Your task to perform on an android device: Open All trails app, search for trails near Zip code 98101 and sort by distance Up to 40 miles then set the difficulty filter to "Hard
Image 0: 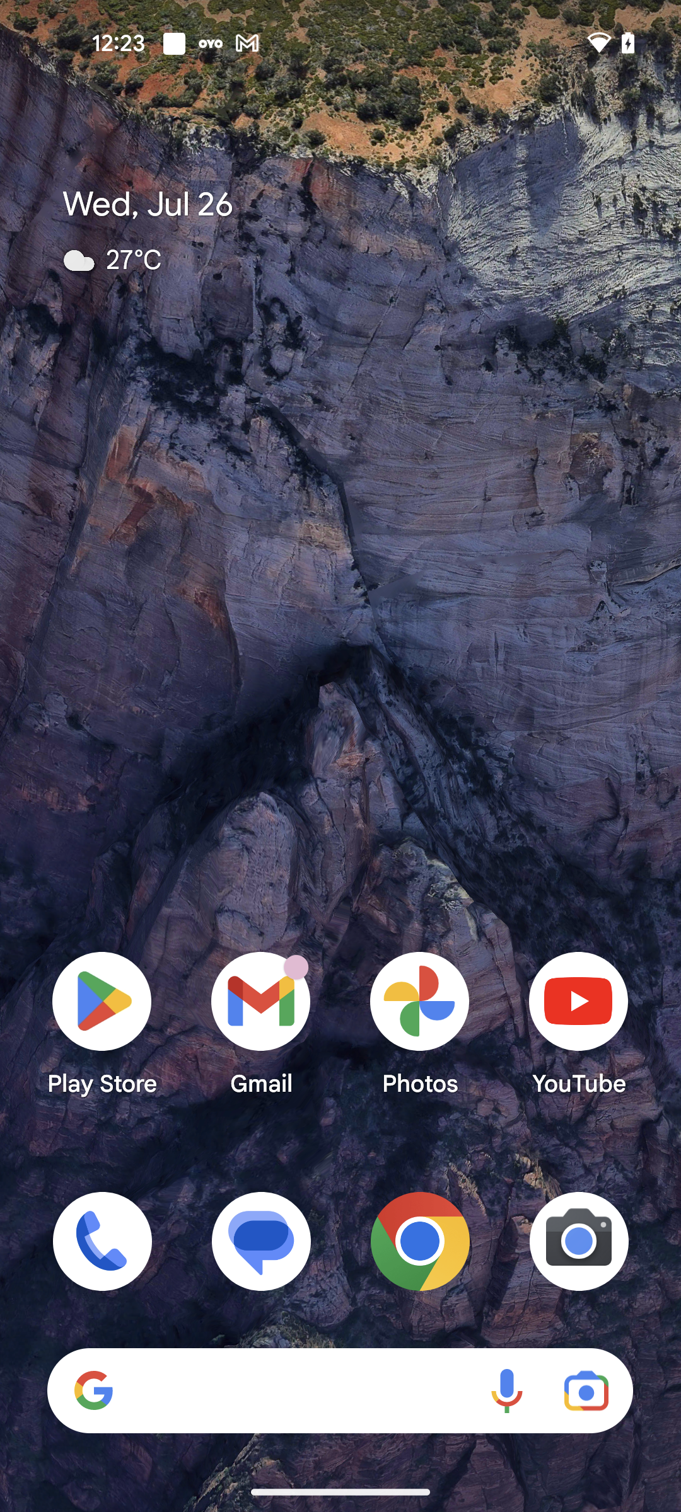
Open All trails app
Step 0: open app "AllTrails"
Image 1: 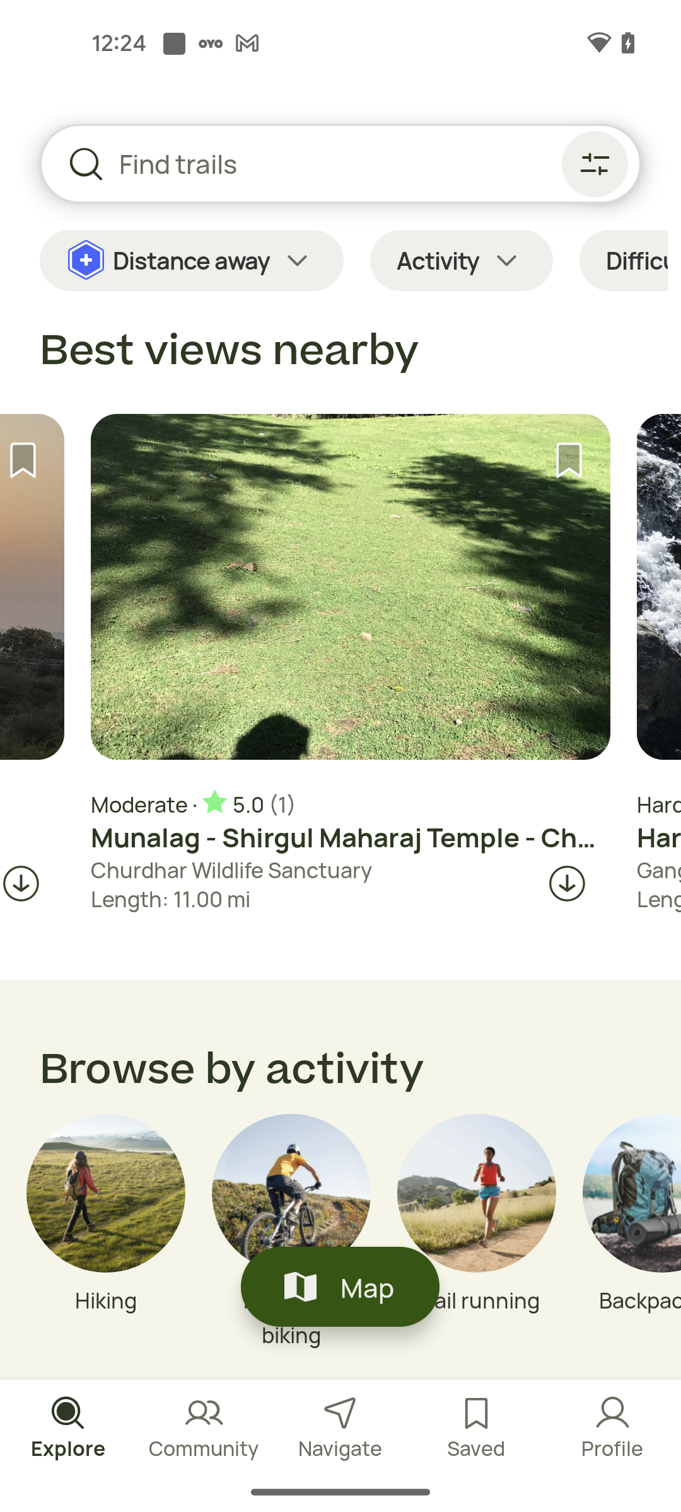
Go to the search bar
Step 1: click (147, 164)
Image 2: 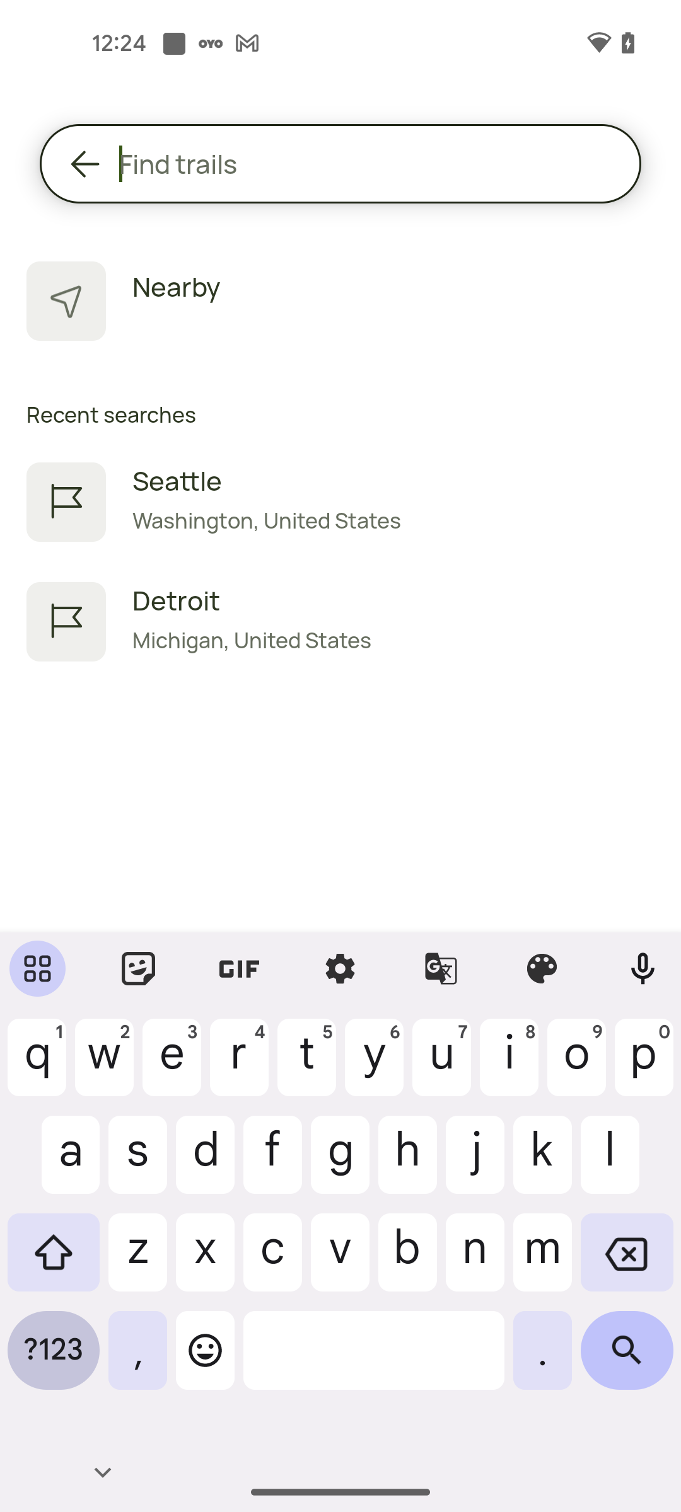
Search for Zip code 98101
Step 2: type "98101"
Image 3: 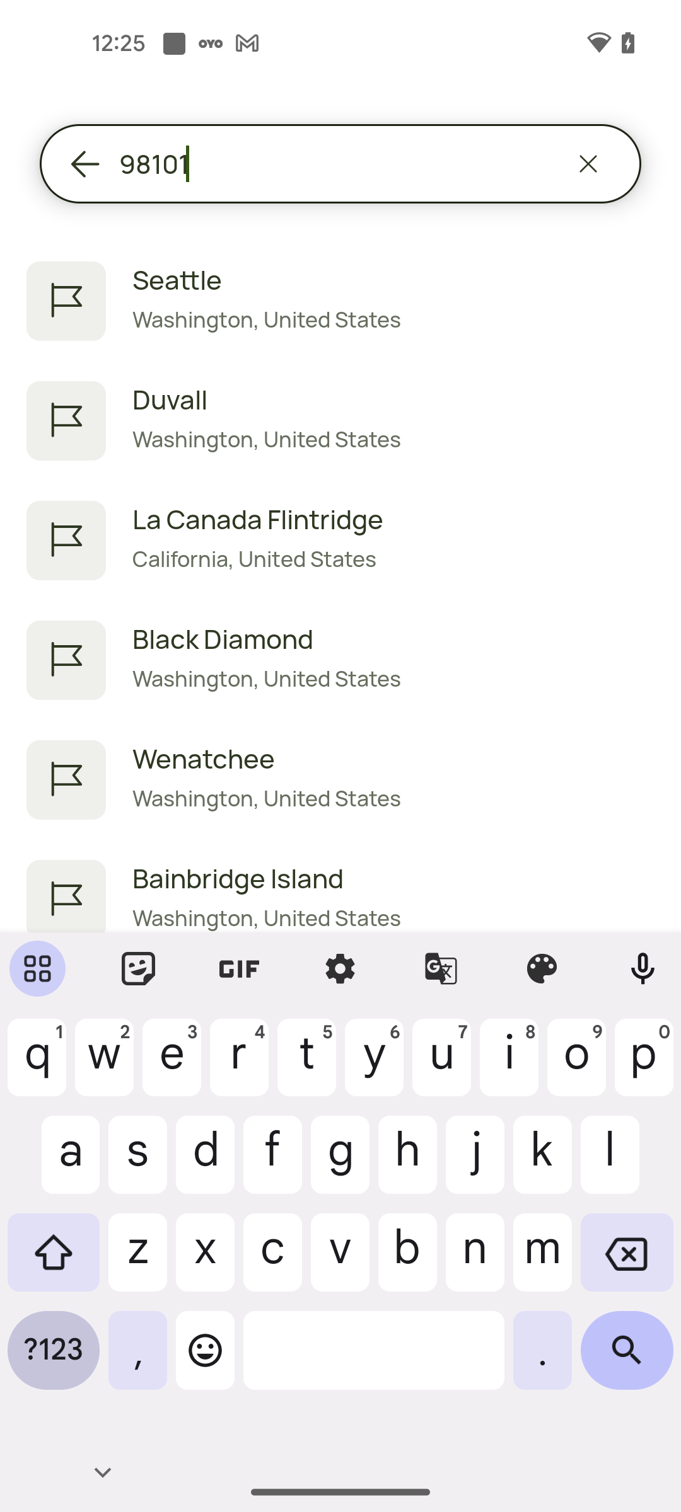
Click on the First Search result
Step 3: click (393, 280)
Image 4: 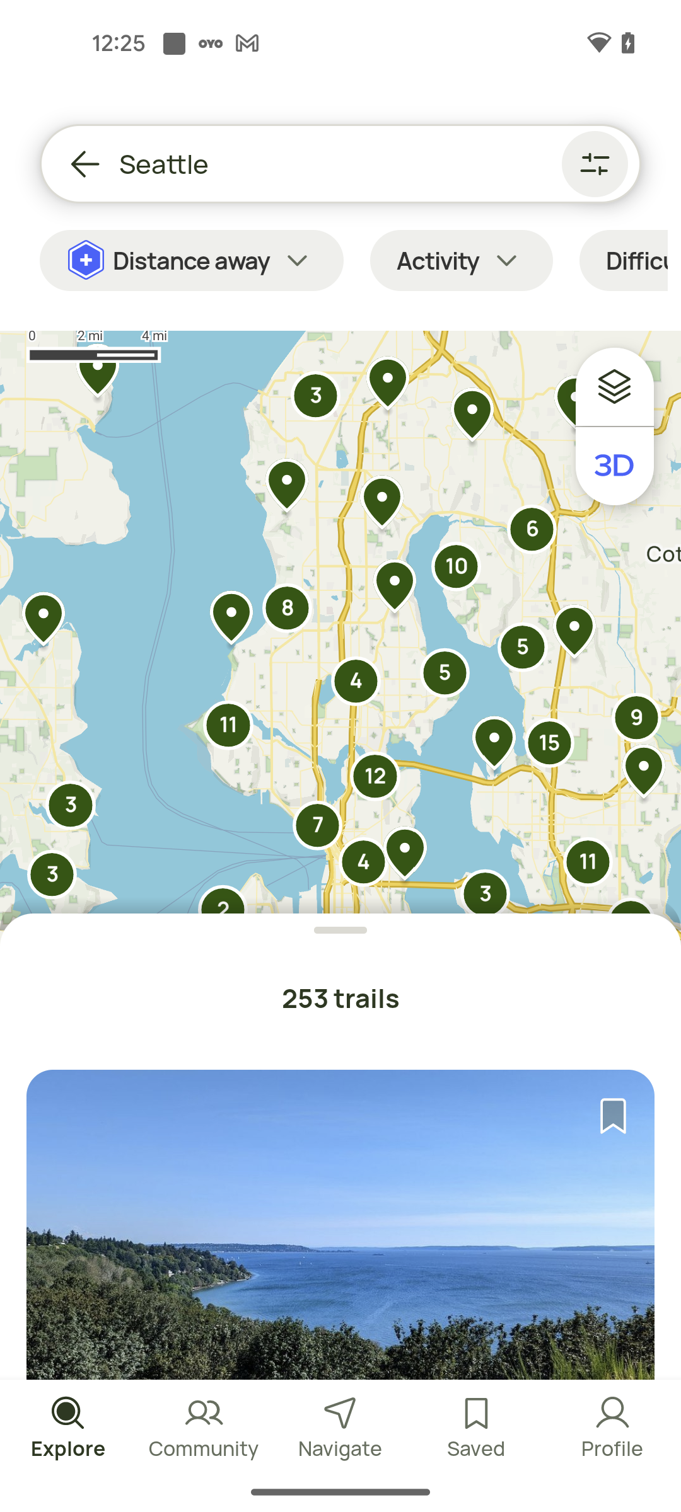
Click on the Filters icon at the top right corner of the screen
Step 4: click (593, 160)
Image 5: 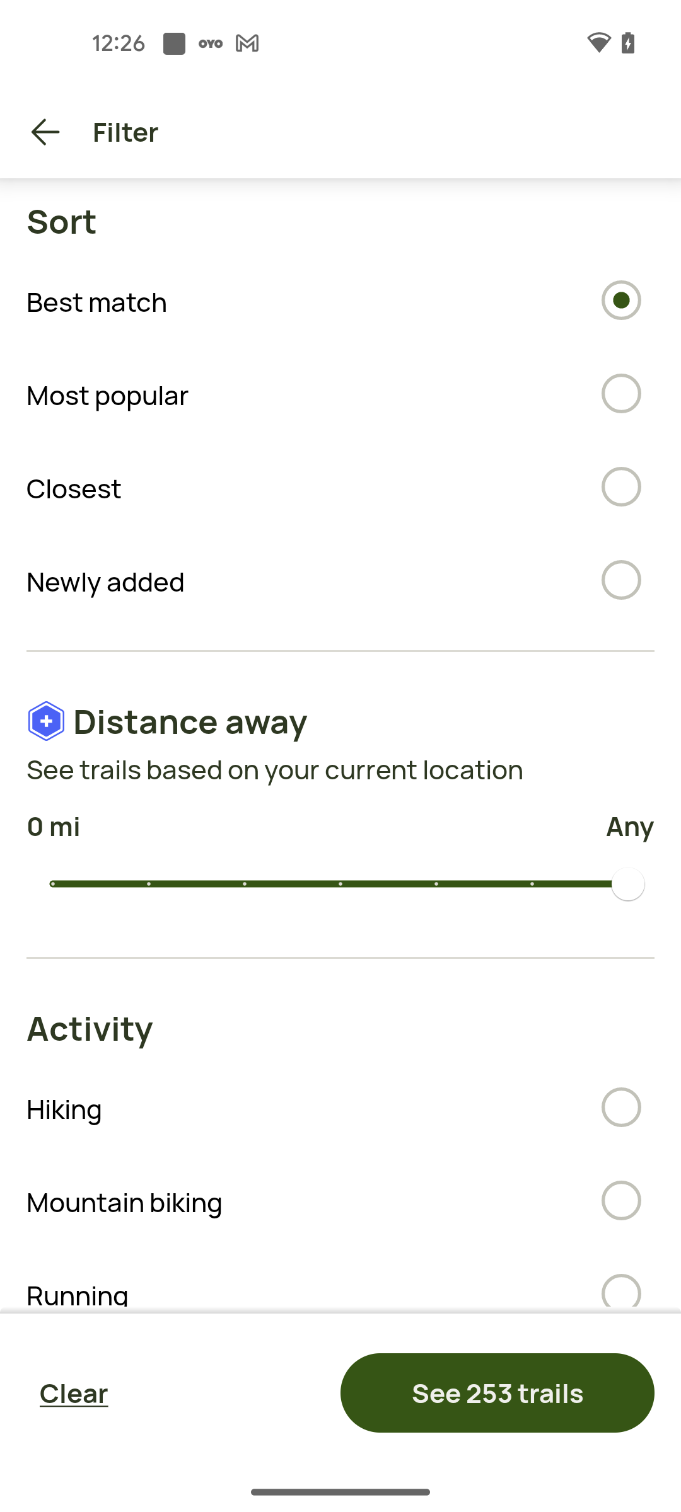
Set the trails distance up to 40 miles
Step 5: click (436, 884)
Image 6: 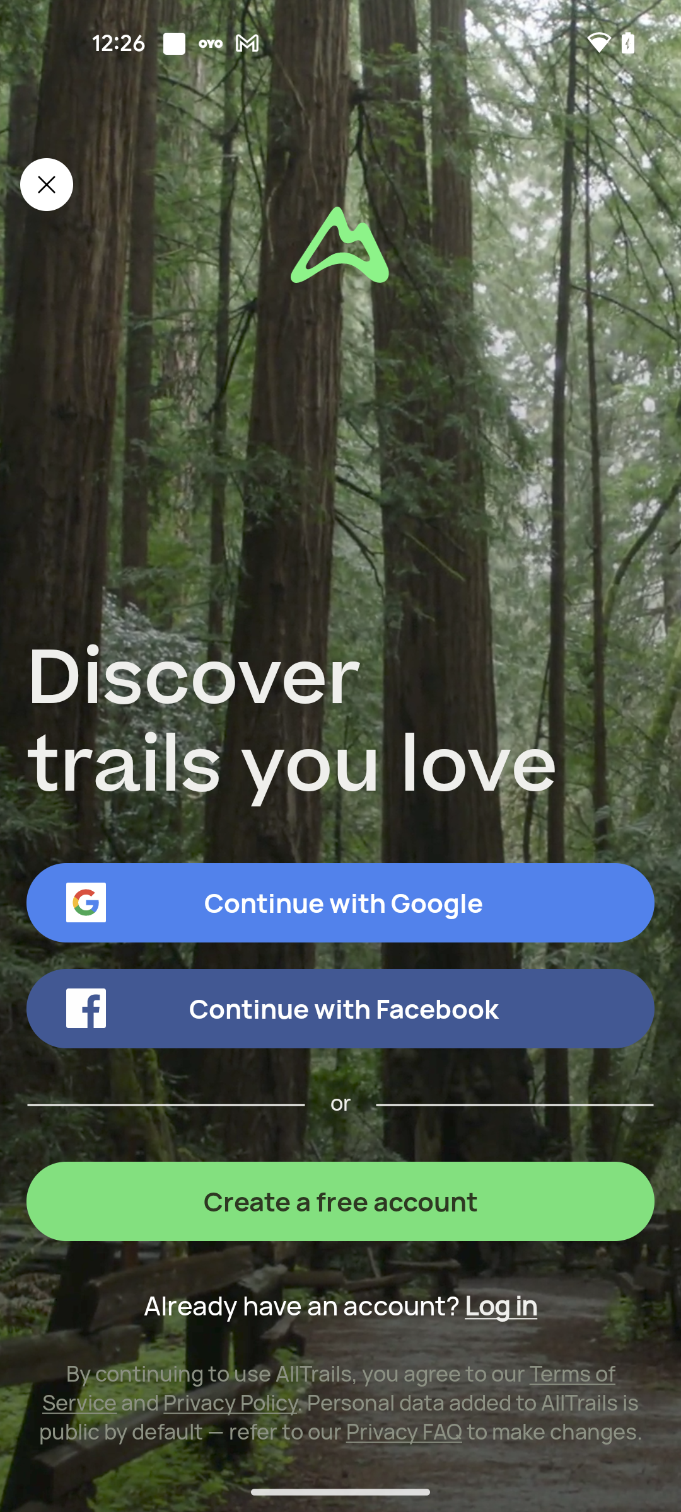
Click on the close icon at the top left corner of the screen
Step 6: click (46, 184)
Image 7: 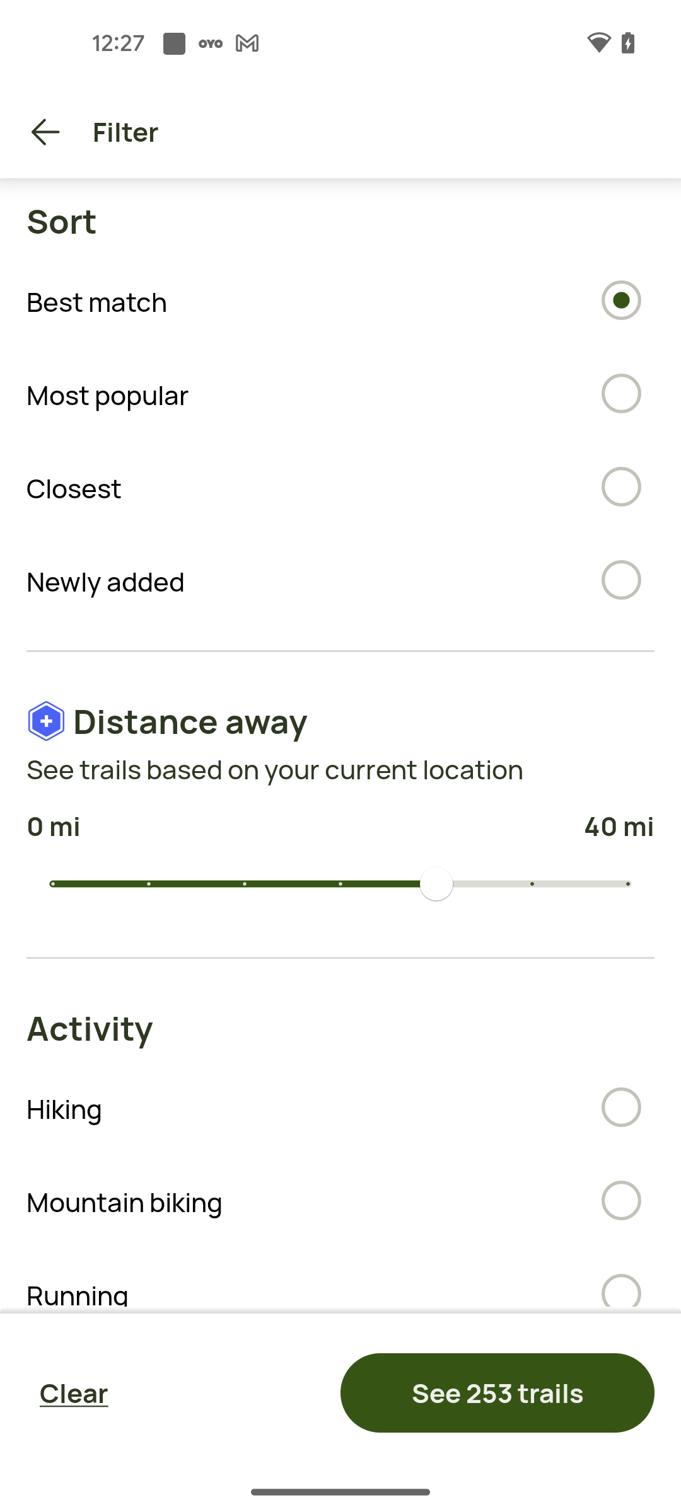
Swipe up to view more filters
Step 7: scroll down
Image 8: 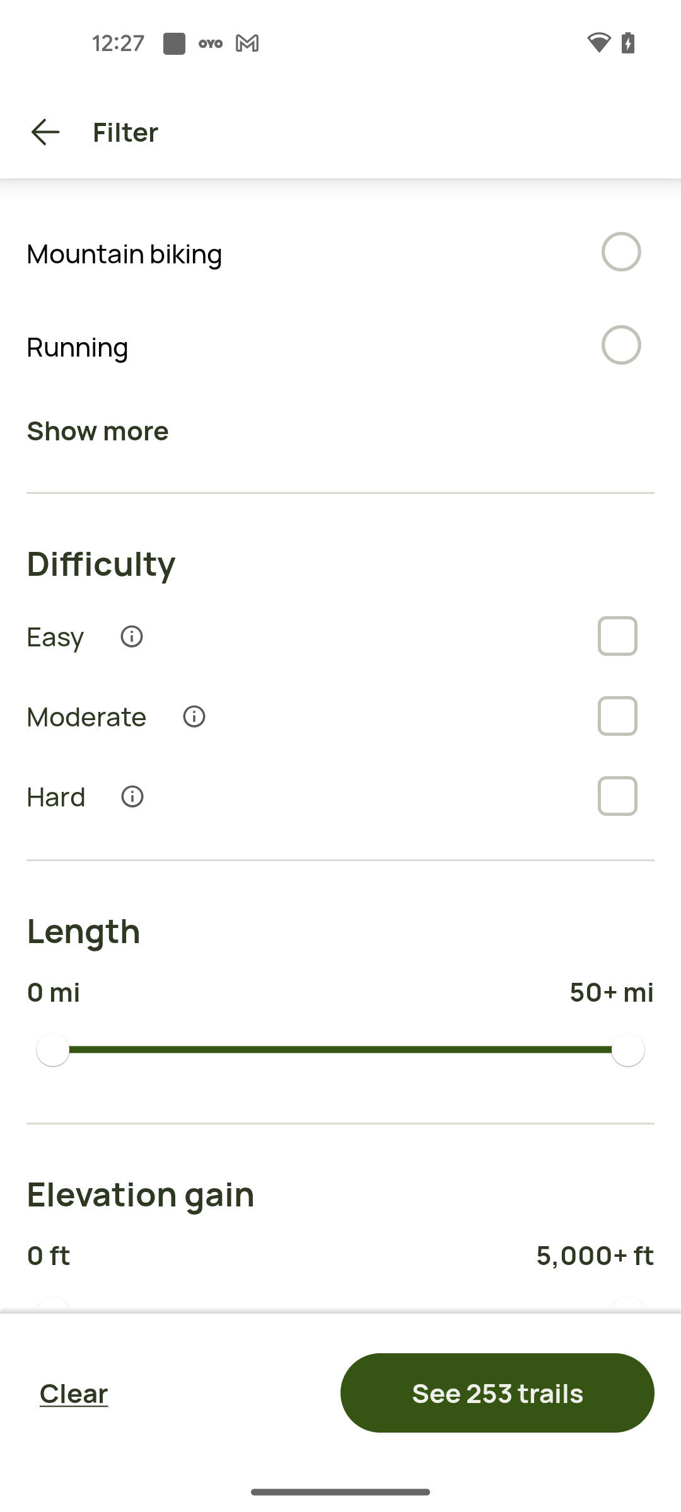
Select the Difficulty level as Hard
Step 8: click (610, 797)
Image 9: 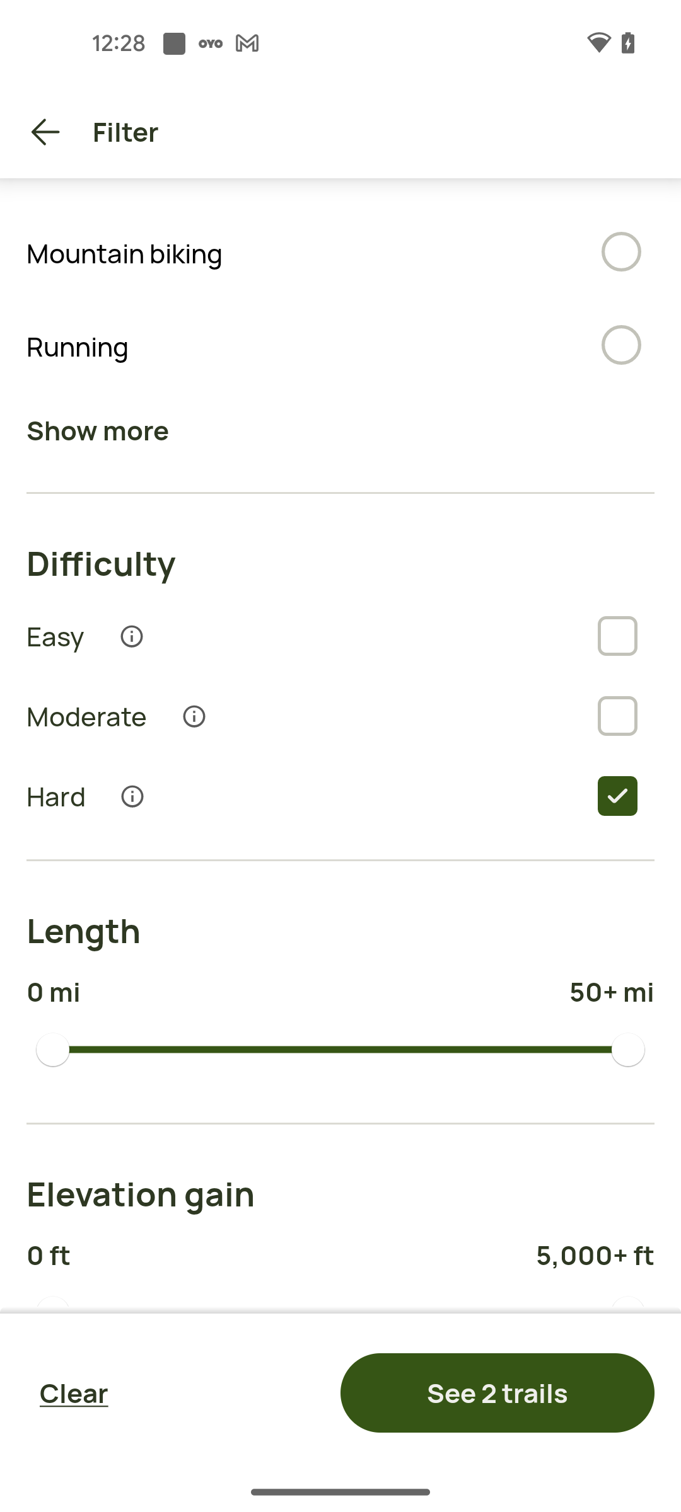
Click on the See 2 trails Option at the bottom right corner of the screen
Step 9: click (498, 1392)
Image 10: 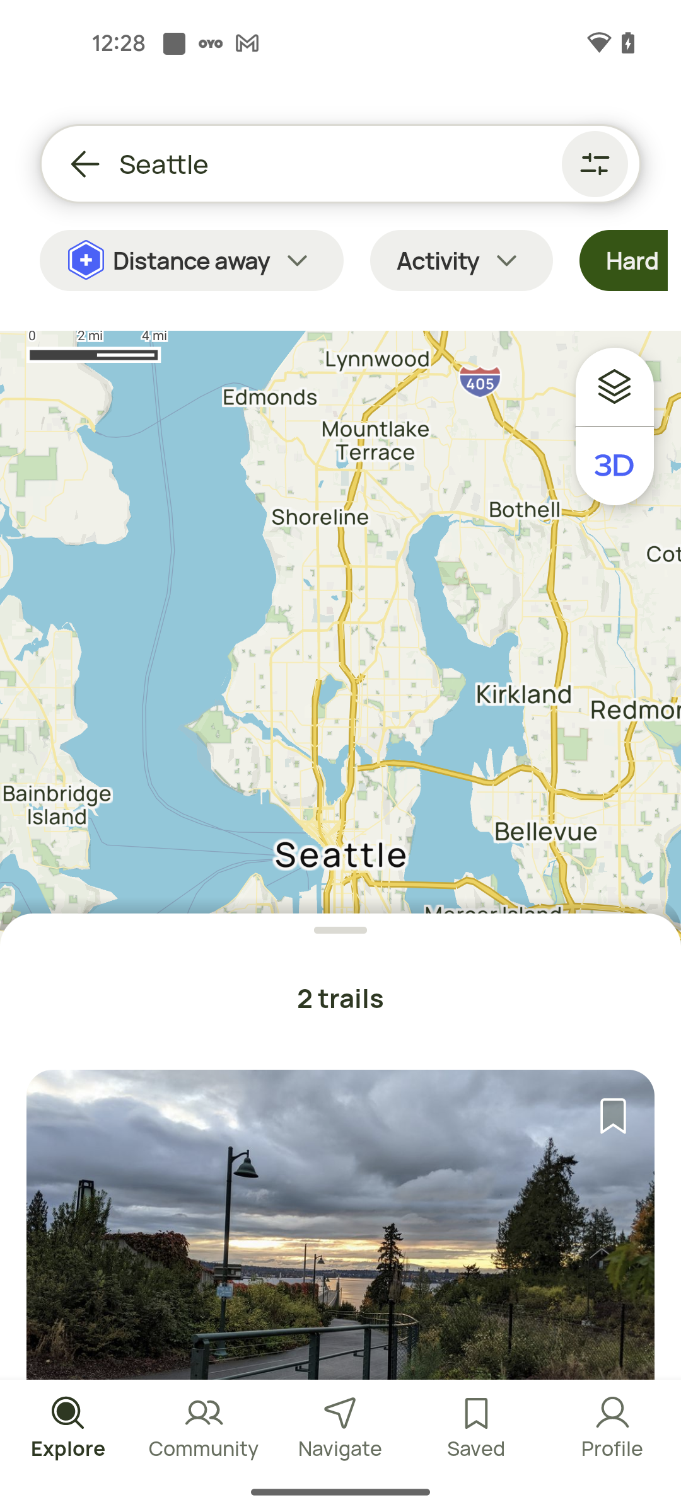
Swipe up to view trails
Step 10: scroll down